Your task to perform on an android device: Share the train schedule with Maria1993@gmail.com in the CityMapper app.
Image 0: 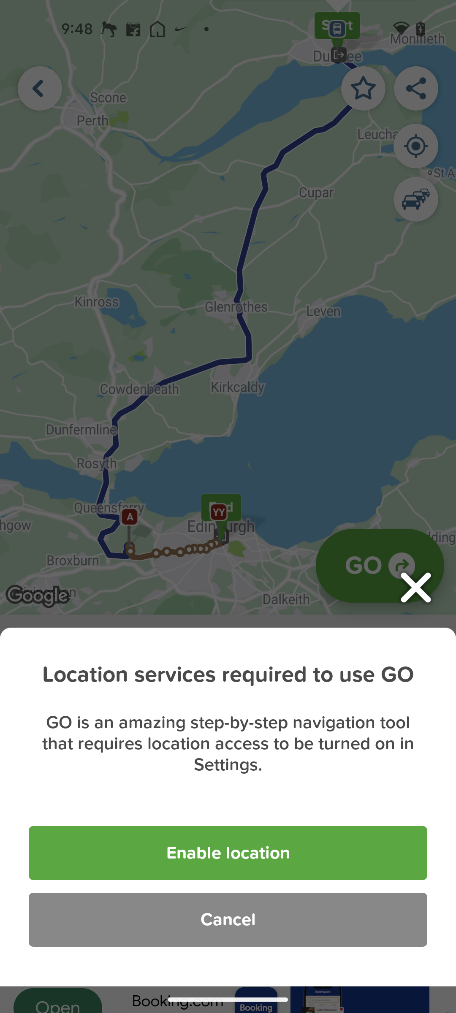
Close the drawer
Step 0: click (407, 591)
Image 2: 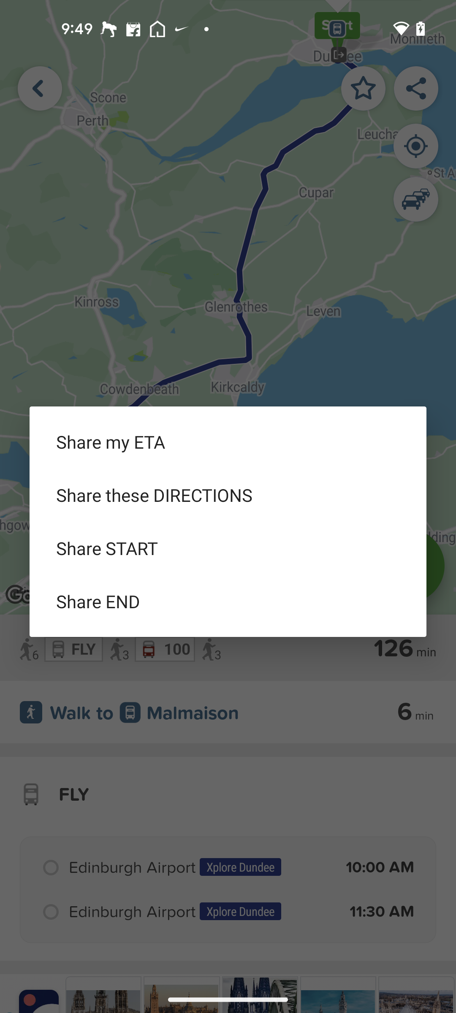
Click on the Share these directions
Step 2: click (228, 495)
Image 4: 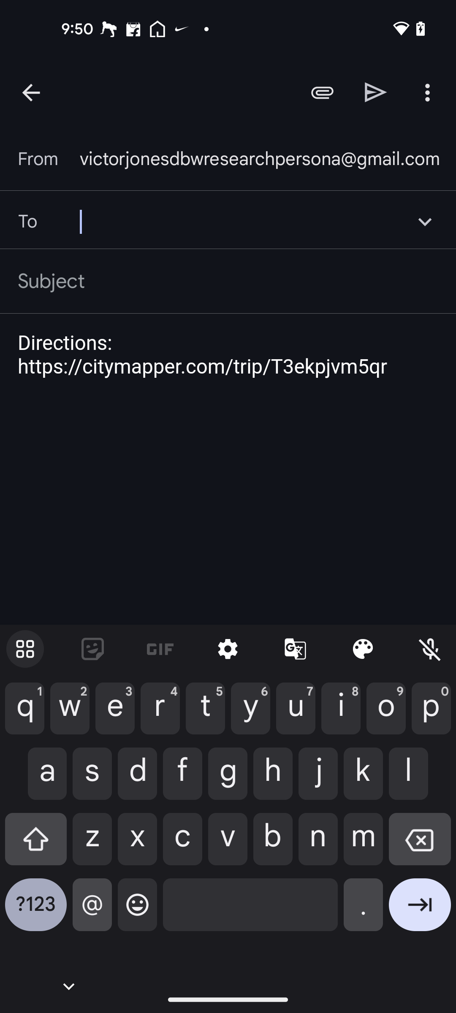
type Maria1993@gmail.com in the recipient mail id column
Step 4: type "Maria1993@gmail.com"
Image 5: 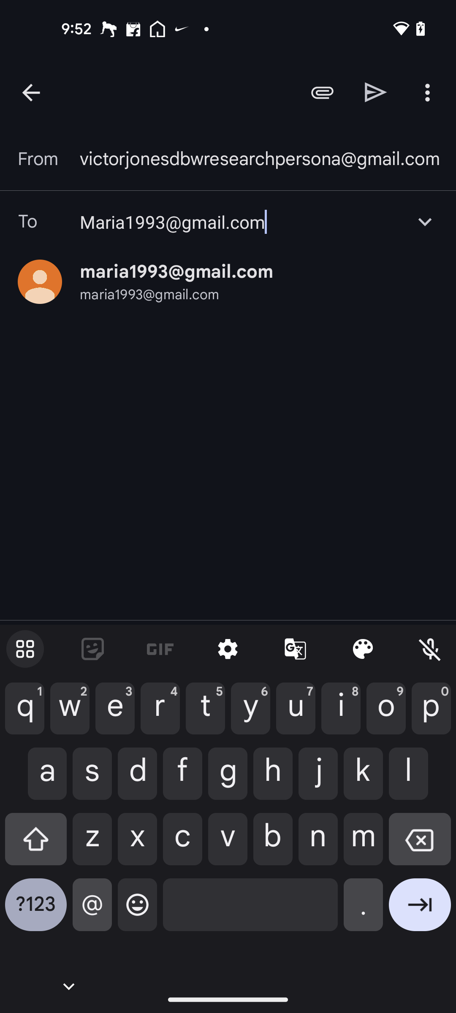
Click on the resulted mail id
Step 5: click (176, 271)
Image 6: 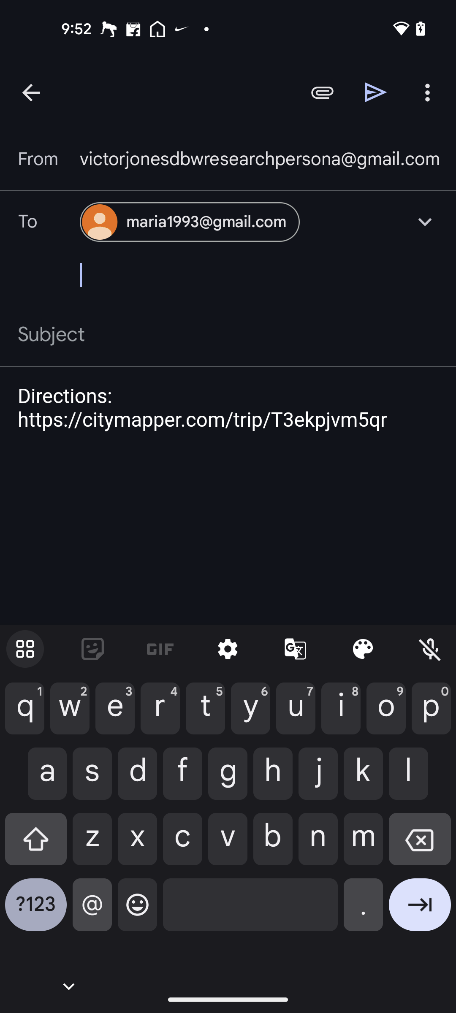
Click on the Send button
Step 6: click (376, 92)